Your task to perform on an android device: In the redfin, Open the first search result and view  first 5 photos of the property. view the virtual tour of the property 
Image 0: 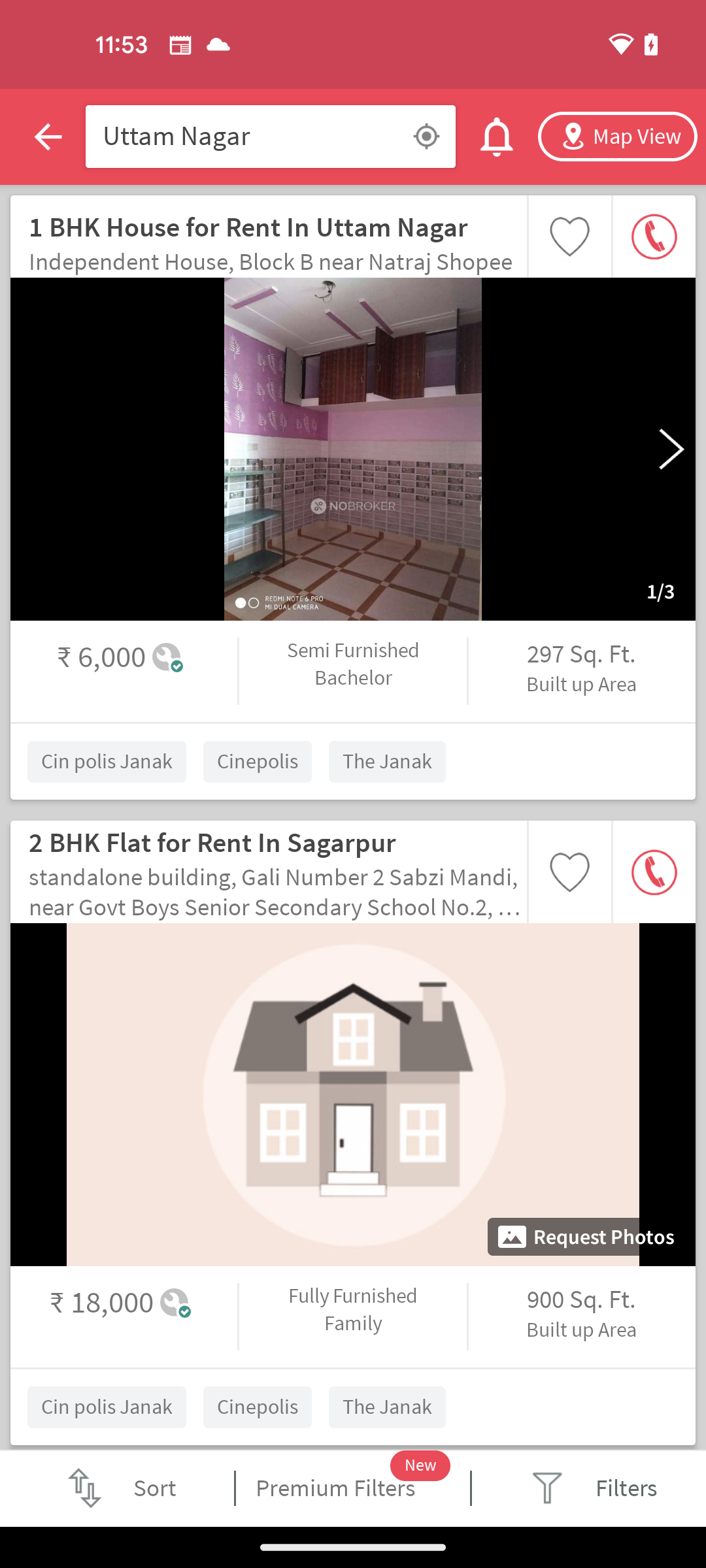
Open redfin app
Step 0: open app "Redfin"
Image 1: 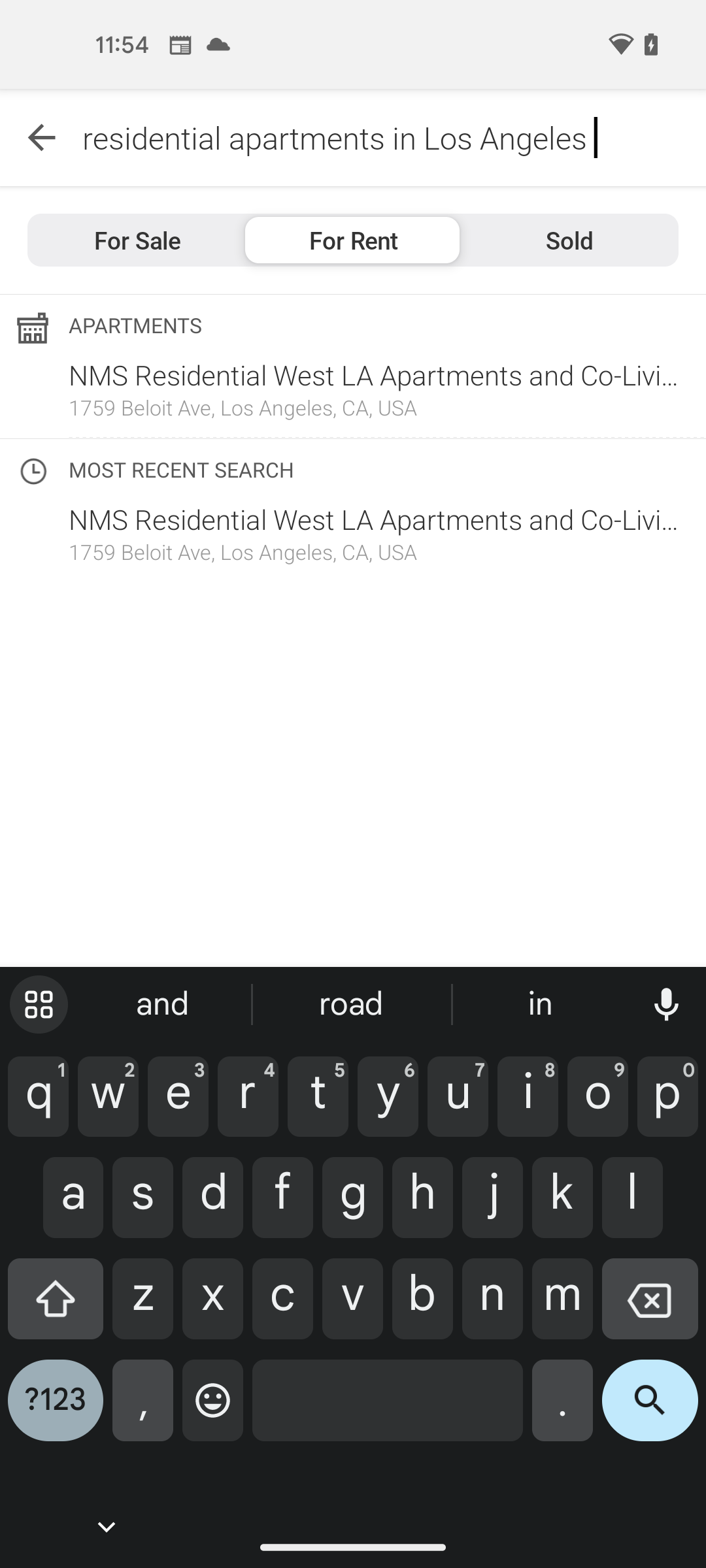
Click on the first search result
Step 1: click (373, 368)
Image 2: 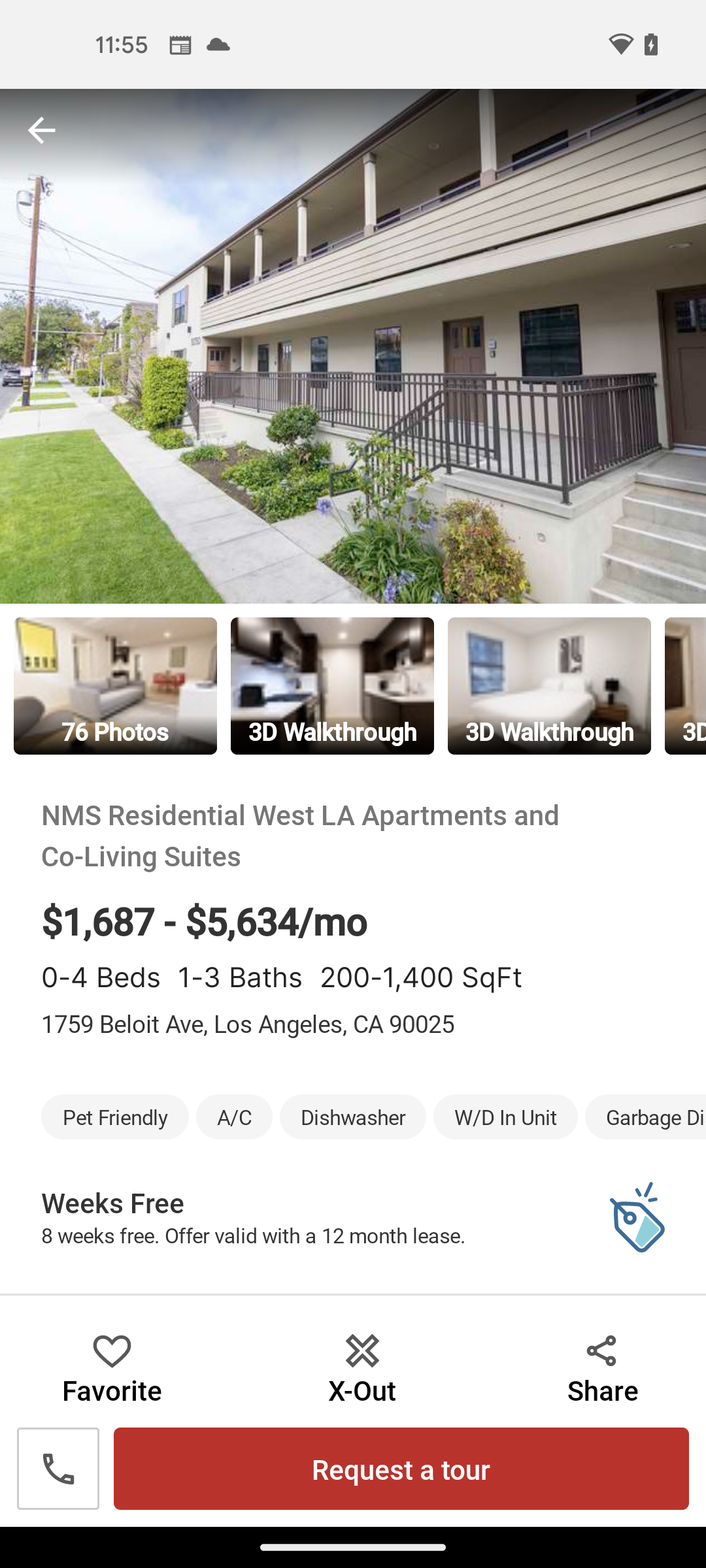
Click on the first search result
Step 2: wait
Image 3: 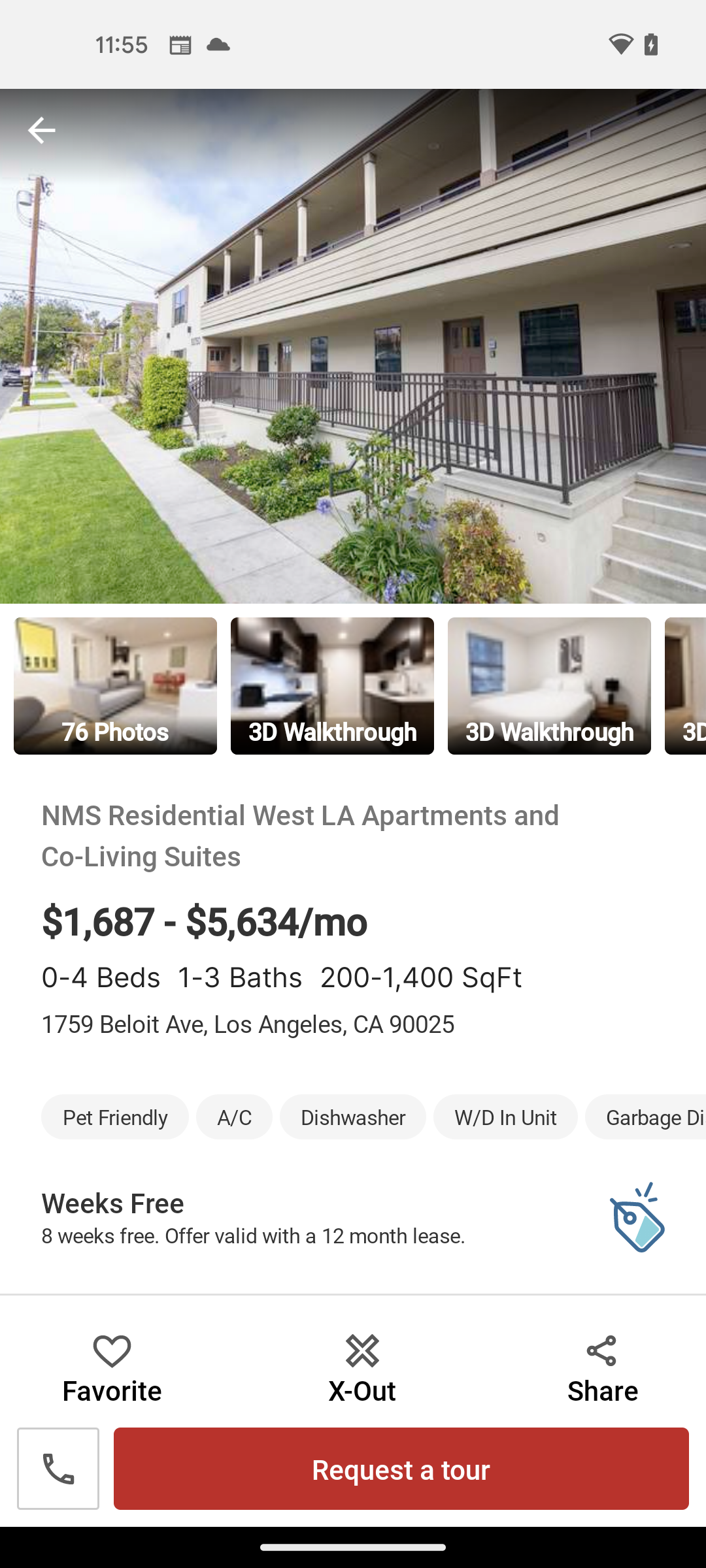
Click on the property Photo at the top of the screen
Step 3: click (353, 346)
Image 4: 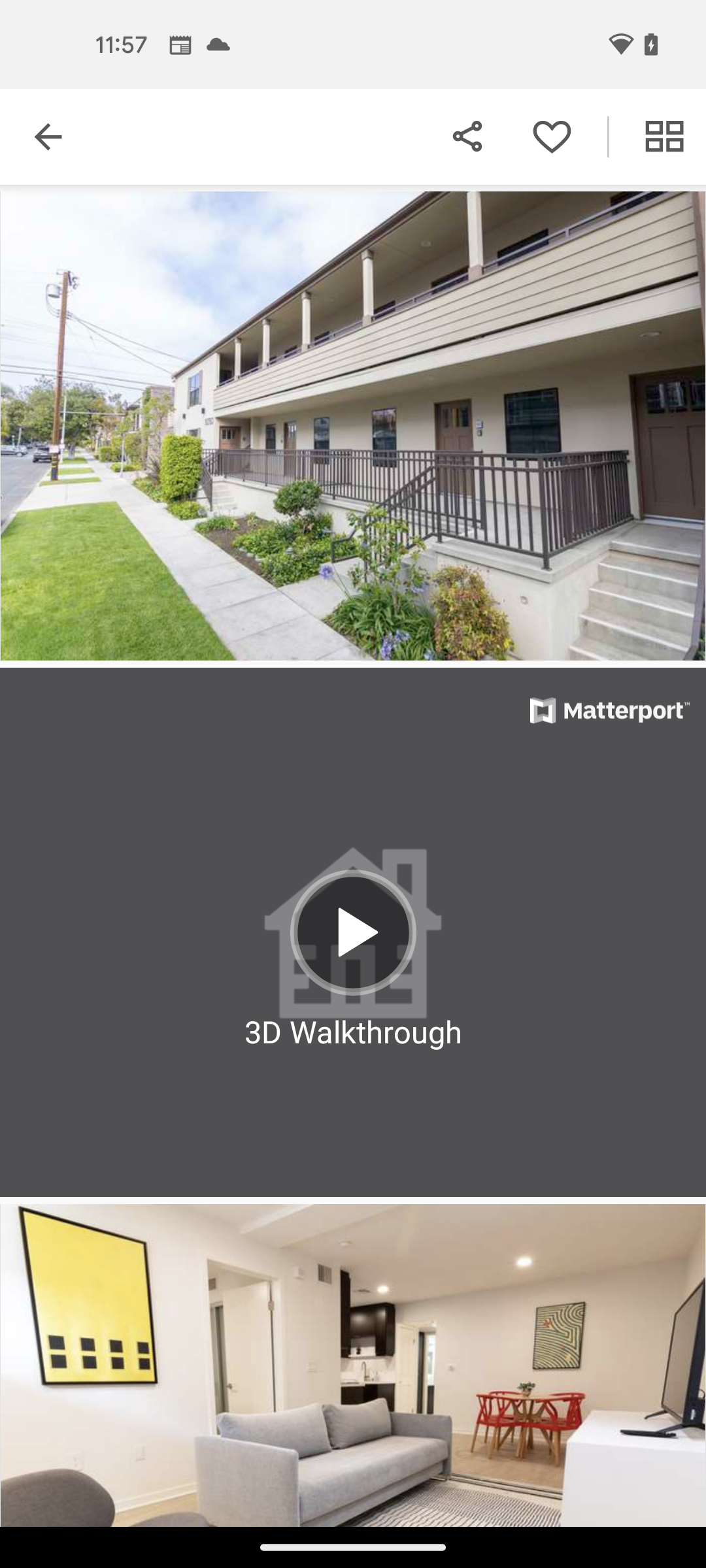
Scroll down to view more photos
Step 4: scroll down
Image 5: 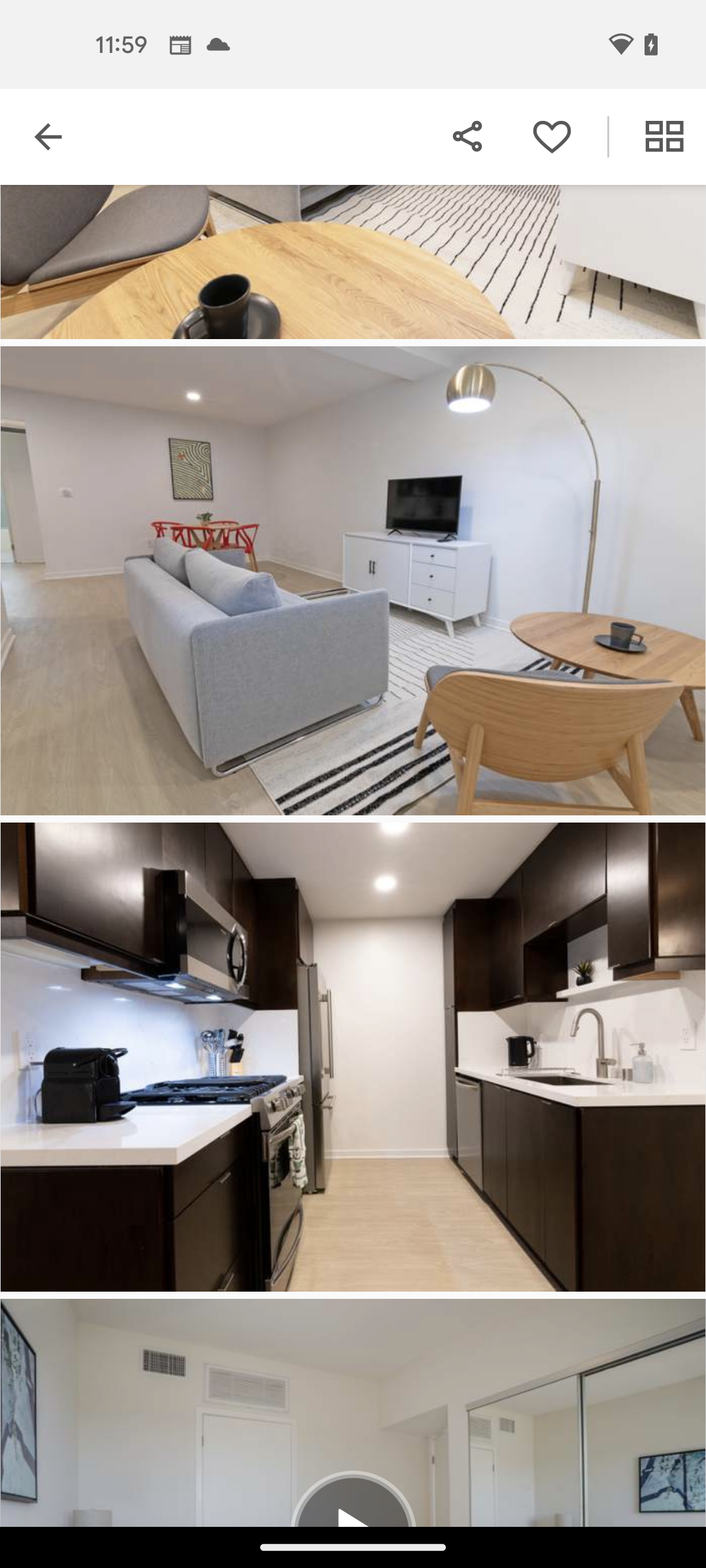
Scroll down to view more photos
Step 5: scroll down
Image 8: 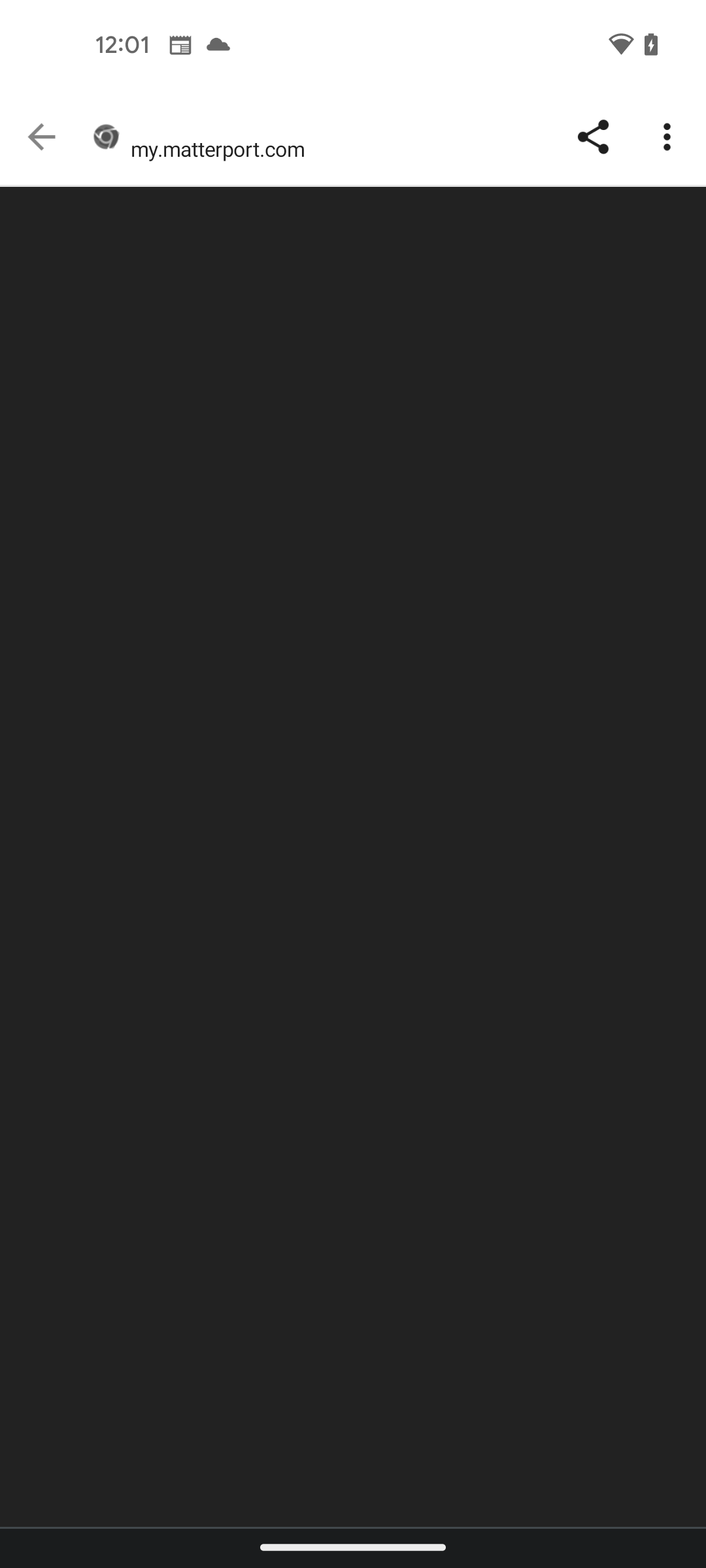
Click on the 3D Walkthrough Image to virtual view of the property 
Step 8: wait